Your task to perform on an android device: Go to the Contacts app & import the contacts.vcf file from the device storage
Image 0: 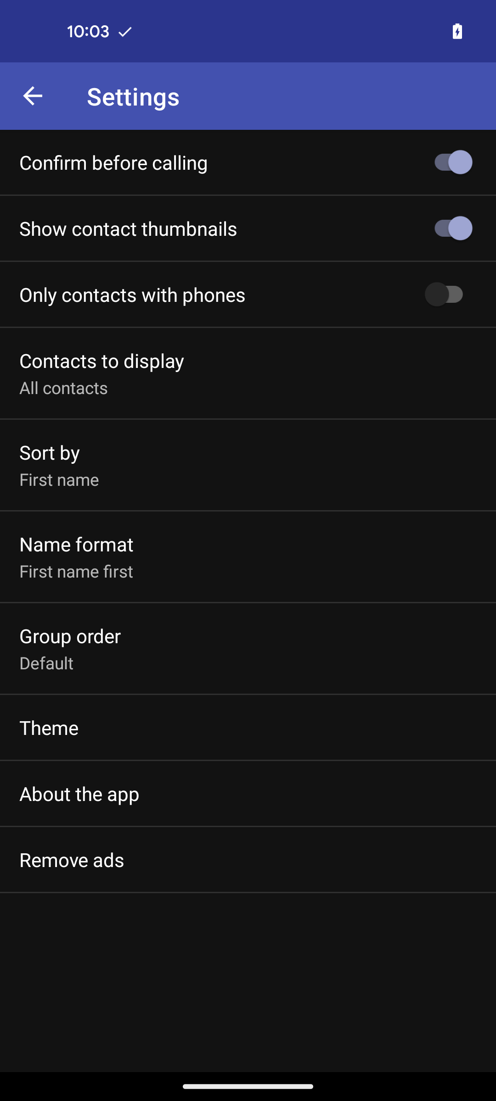
open the Contacts app
Step 0: open app "Contacts"
Image 1: 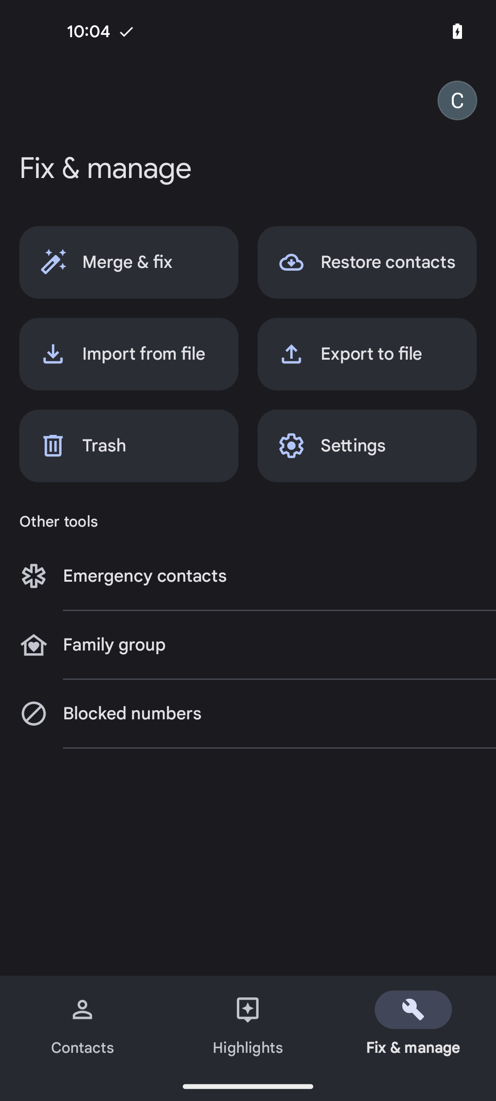
click on the Import from file option
Step 1: click (129, 354)
Image 2: 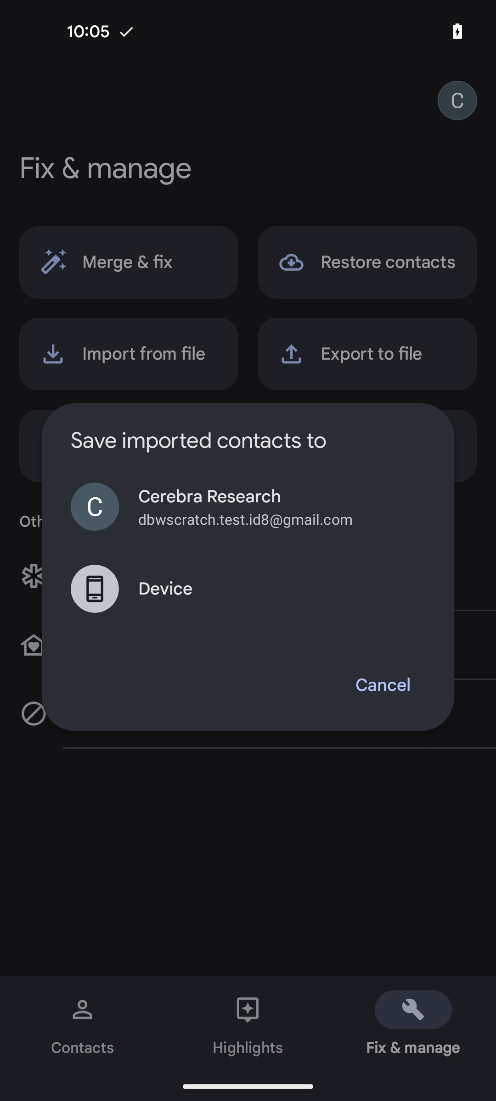
select the Device option
Step 2: click (165, 589)
Image 3: 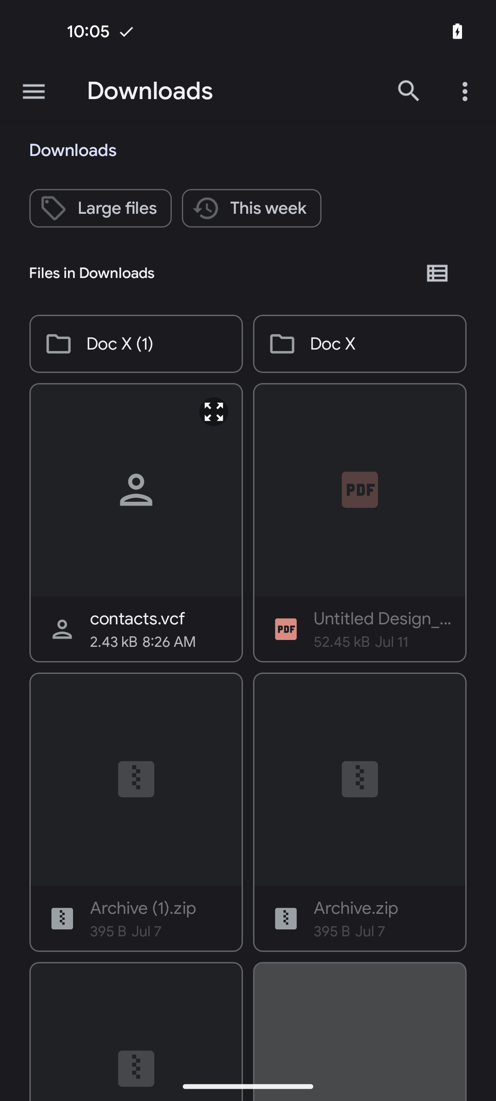
click on contacts.vcf file
Step 3: click (157, 521)
Image 4: 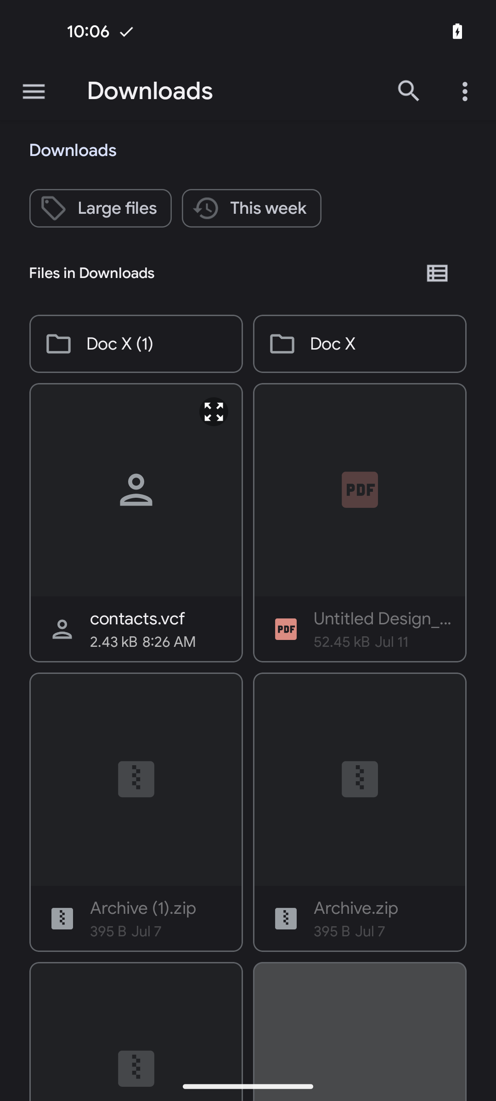
click on contacts.vcf file
Step 4: click (157, 521)